Your task to perform on an android device: I am planning to start football training next week, for which I require a football training hurdle. Look for the training hurdle with a rating of four stars or above in the Decathlon app.
Image 0: 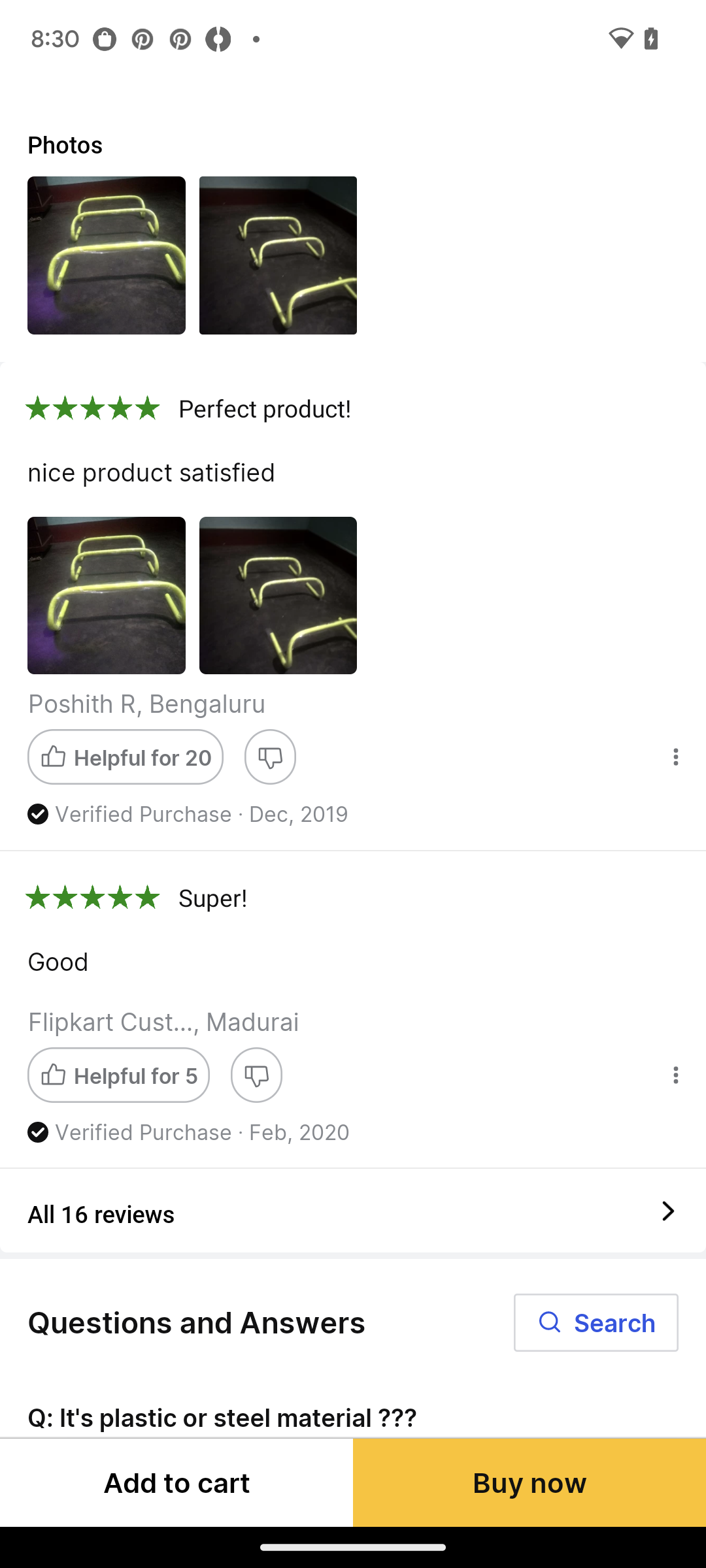
Open the Decathlon app.
Step 0: open app "Decathlon"
Image 1: 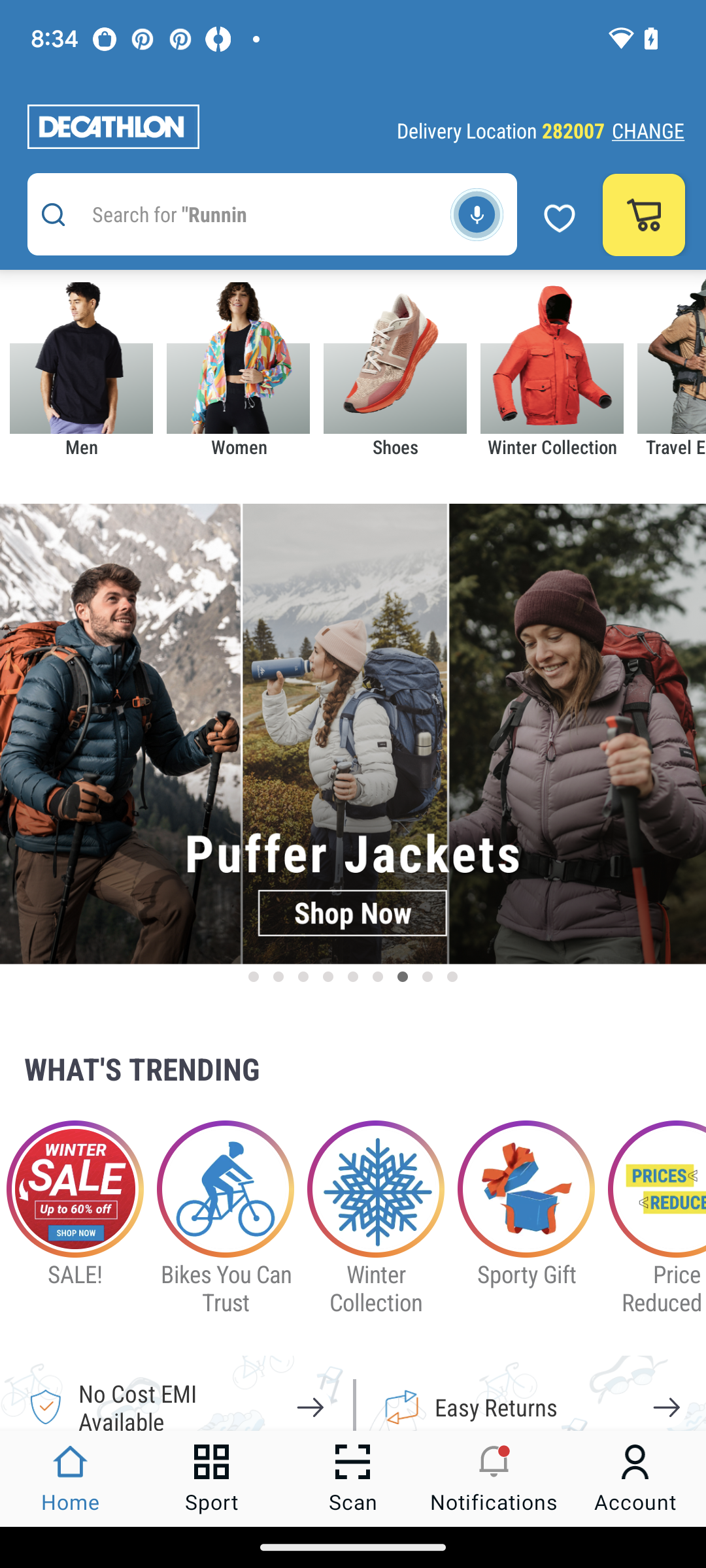
Click on the search bar.
Step 1: click (245, 214)
Image 2: 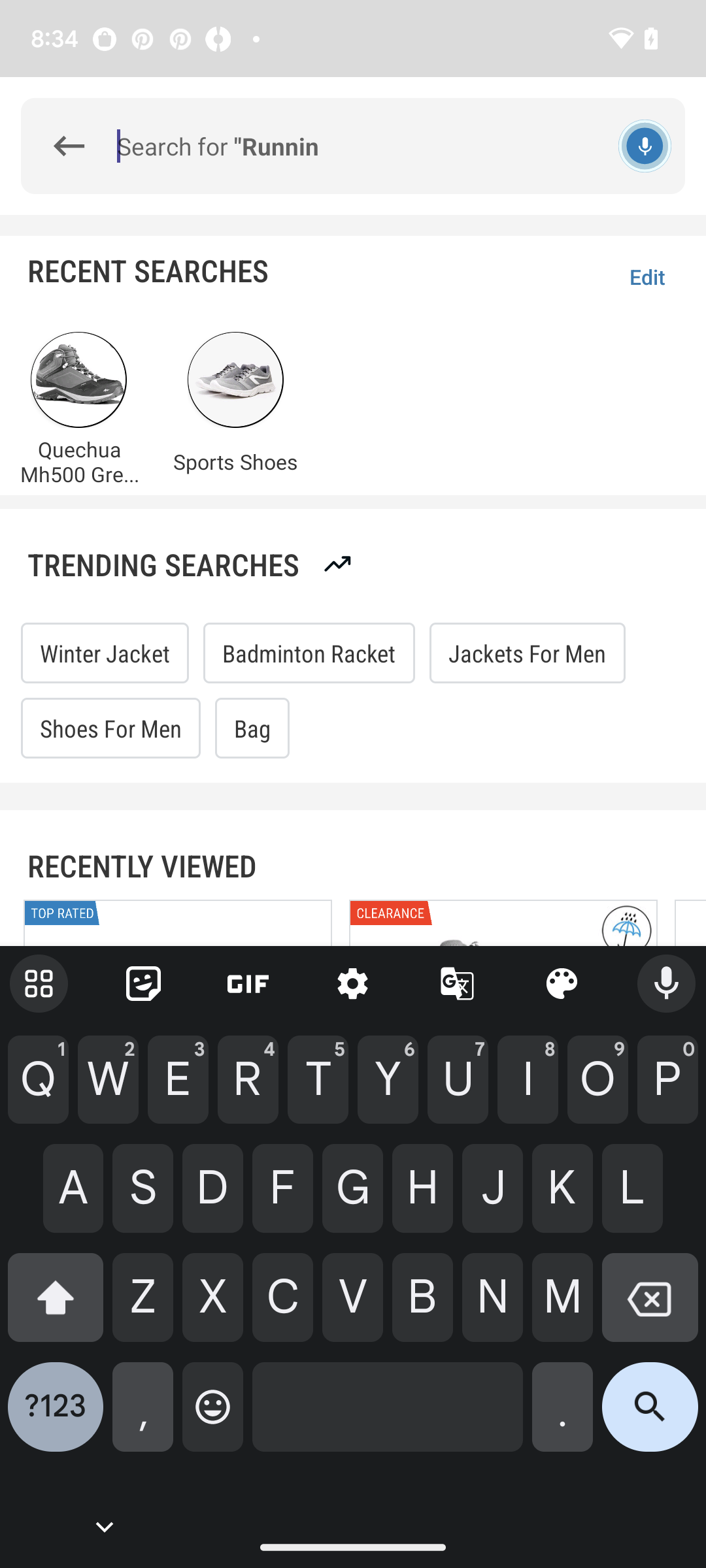
Enter the name of the product.
Step 2: type "Football training hurdle"
Image 3: 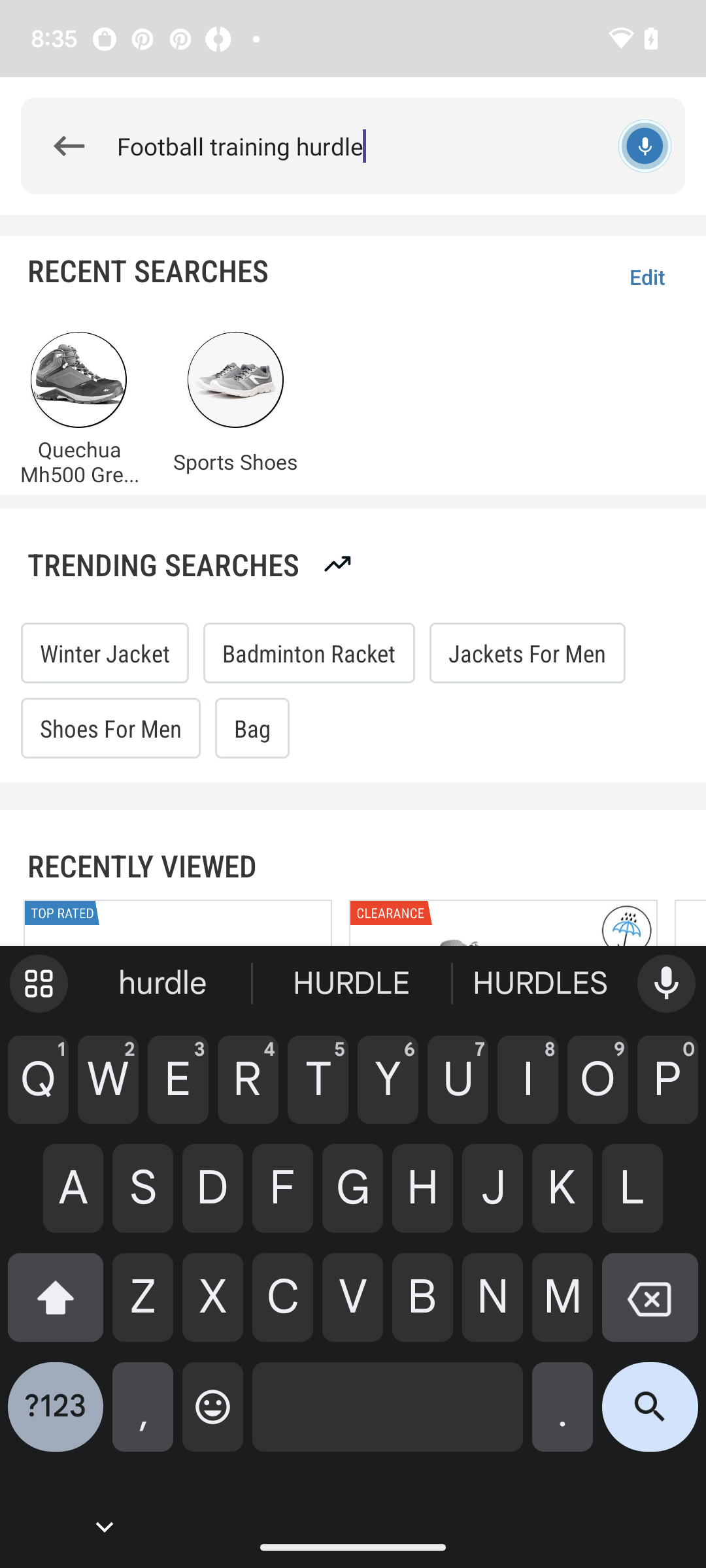
Click on the search icon.
Step 3: click (650, 1417)